Your task to perform on an android device: I want to view Oats so that I can have them for breakfast.
Image 0: 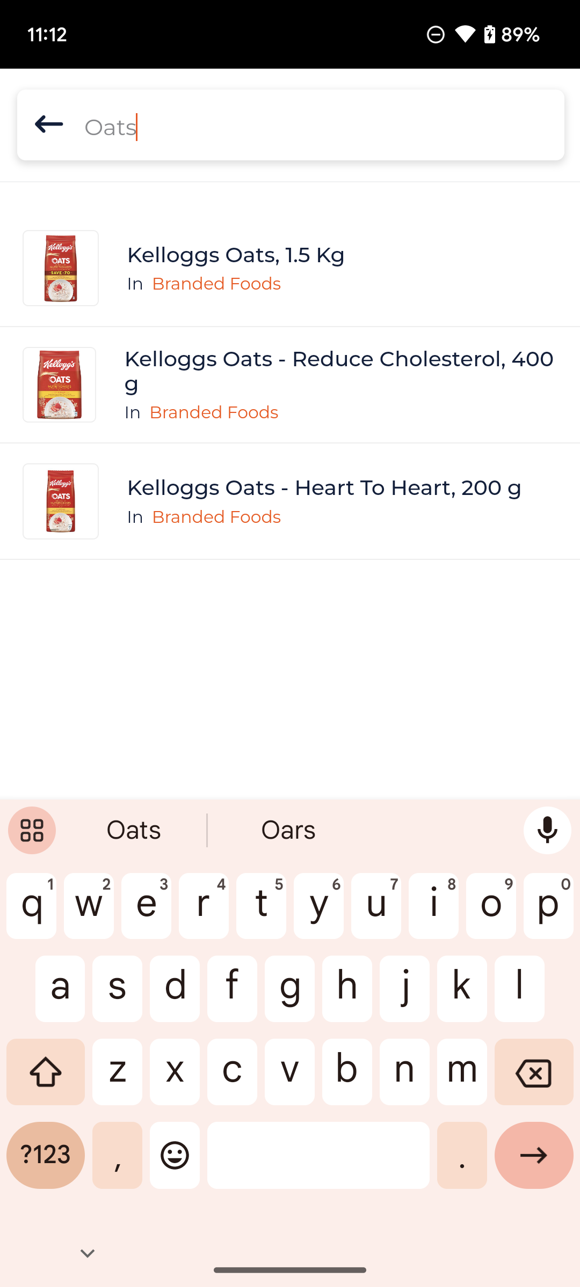
Click on the Kelloggs Oats on the screen.
Step 0: click (291, 268)